Your task to perform on an android device: I'd want to see more information and details regarding the first product on the list.
Image 0: 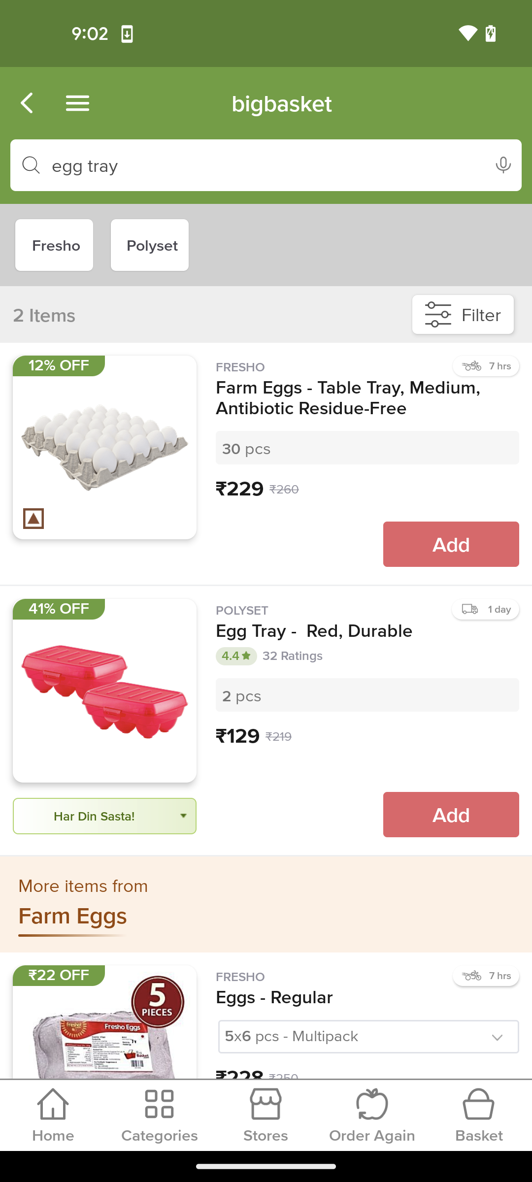
click on the first product
Step 0: click (353, 398)
Image 1: 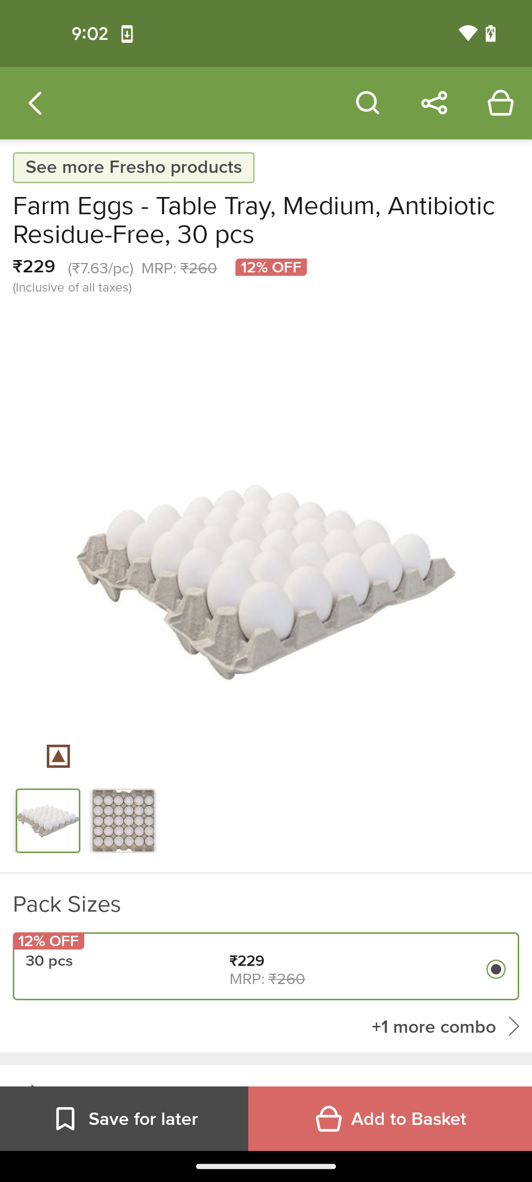
scroll down to see details
Step 1: scroll down